Your task to perform on an android device: Natalia asked me to send an image of my palm plant, so send an image of a palm plant to my friend Natalia Larson in the Messenger app.
Image 0: 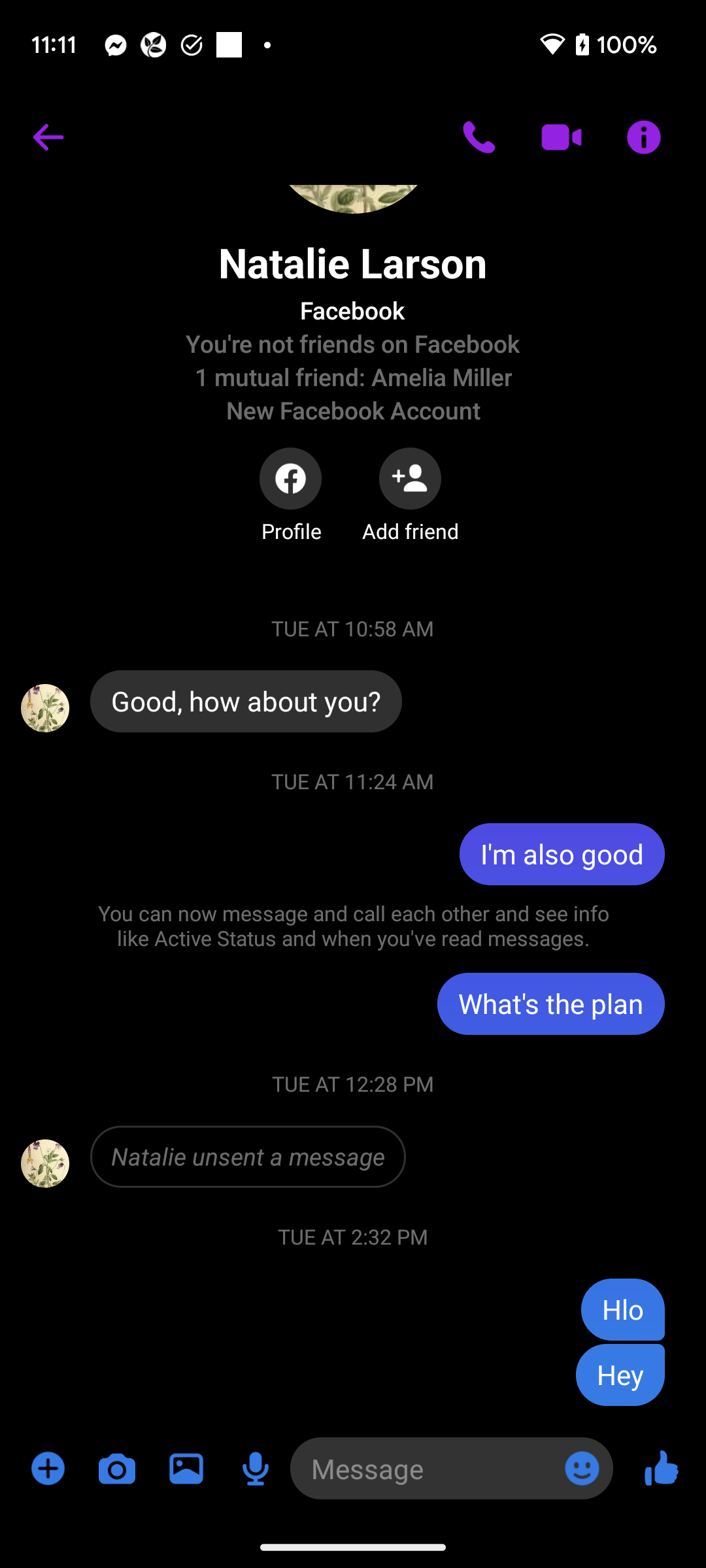
Click on the gallery icon to select the palm plant image.
Step 0: click (186, 1468)
Image 1: 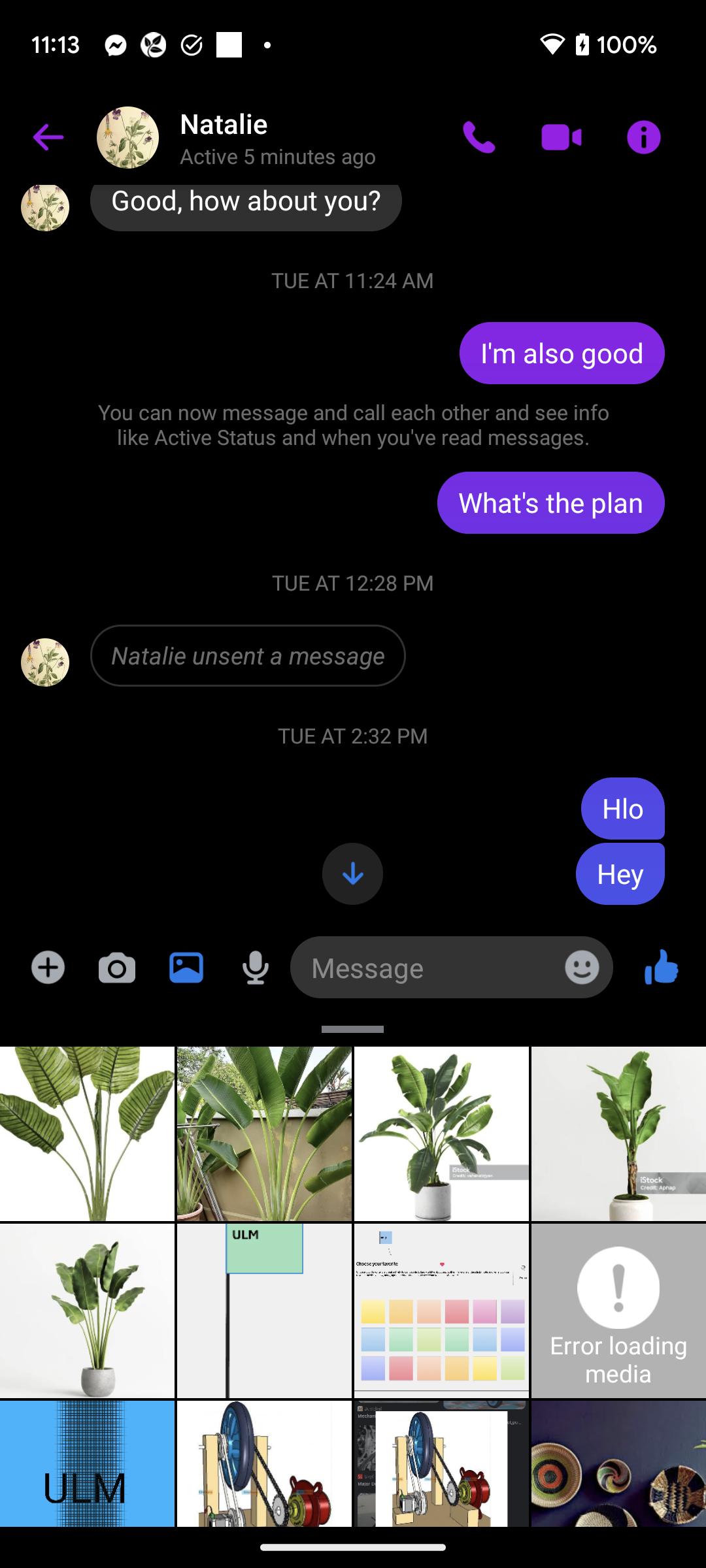
Click on the first palm plant image to select this image to share this image.
Step 1: click (87, 1134)
Image 2: 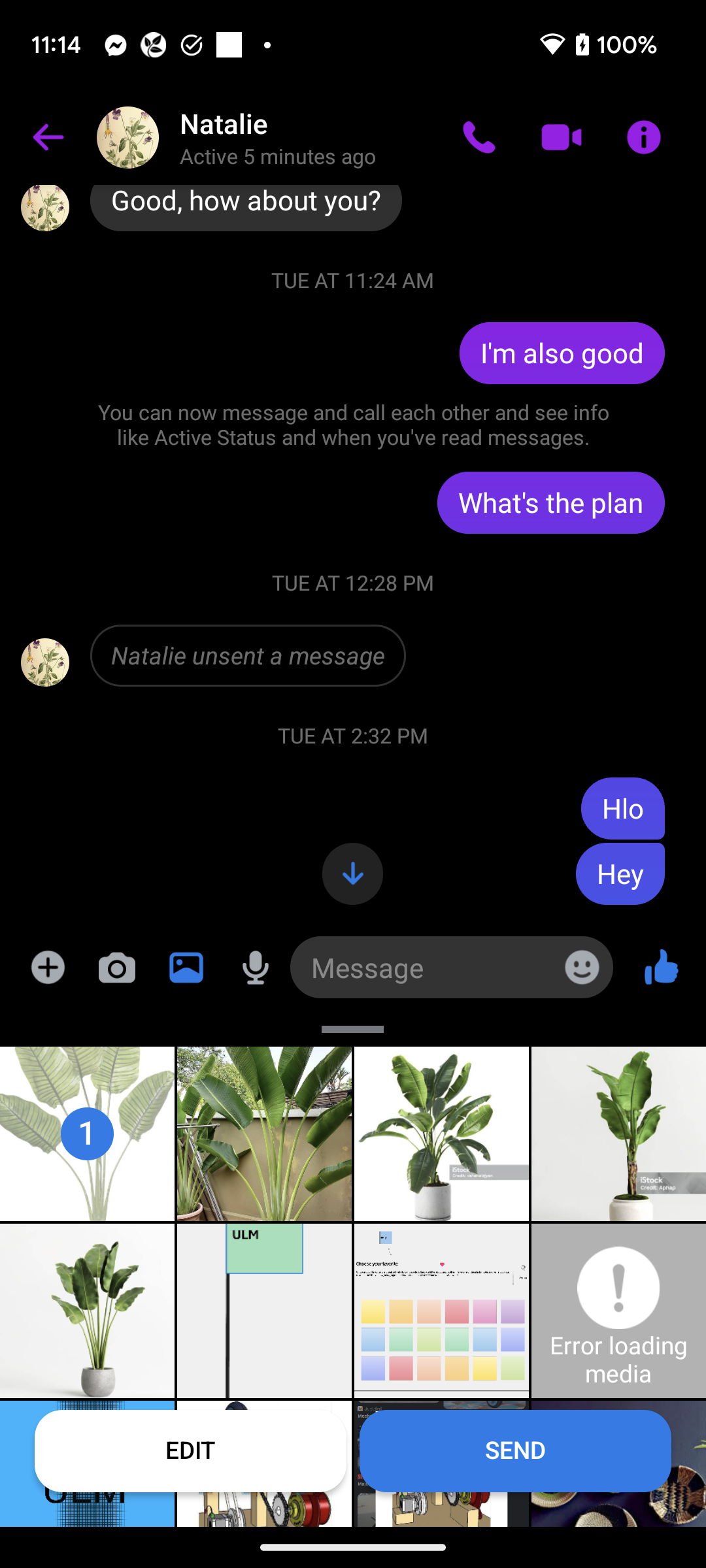
Click on the SEND button to share this image with Natalie.
Step 2: click (515, 1450)